Your task to perform on an android device: I forgot to read the LastPass email I received last month, therefore I'd want to look for it.
Image 0: 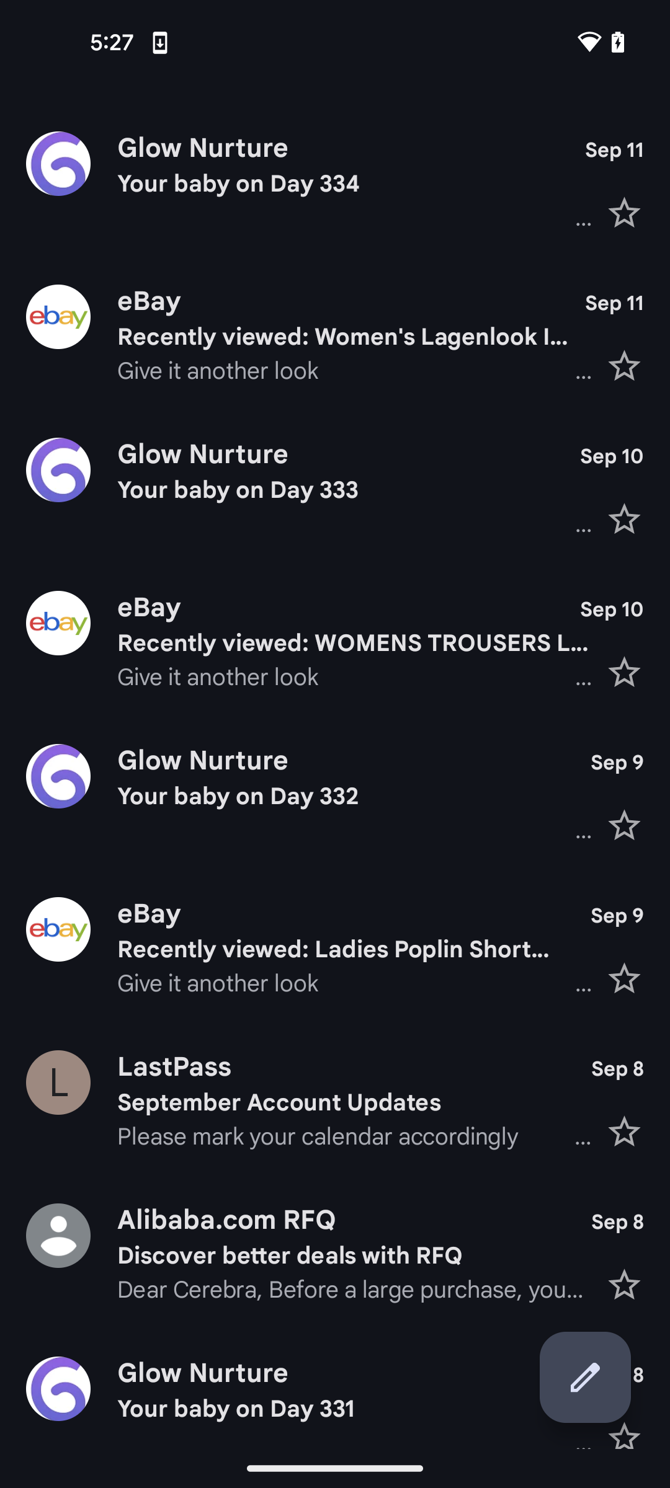
scroll up see search bar
Step 0: scroll up
Image 1: 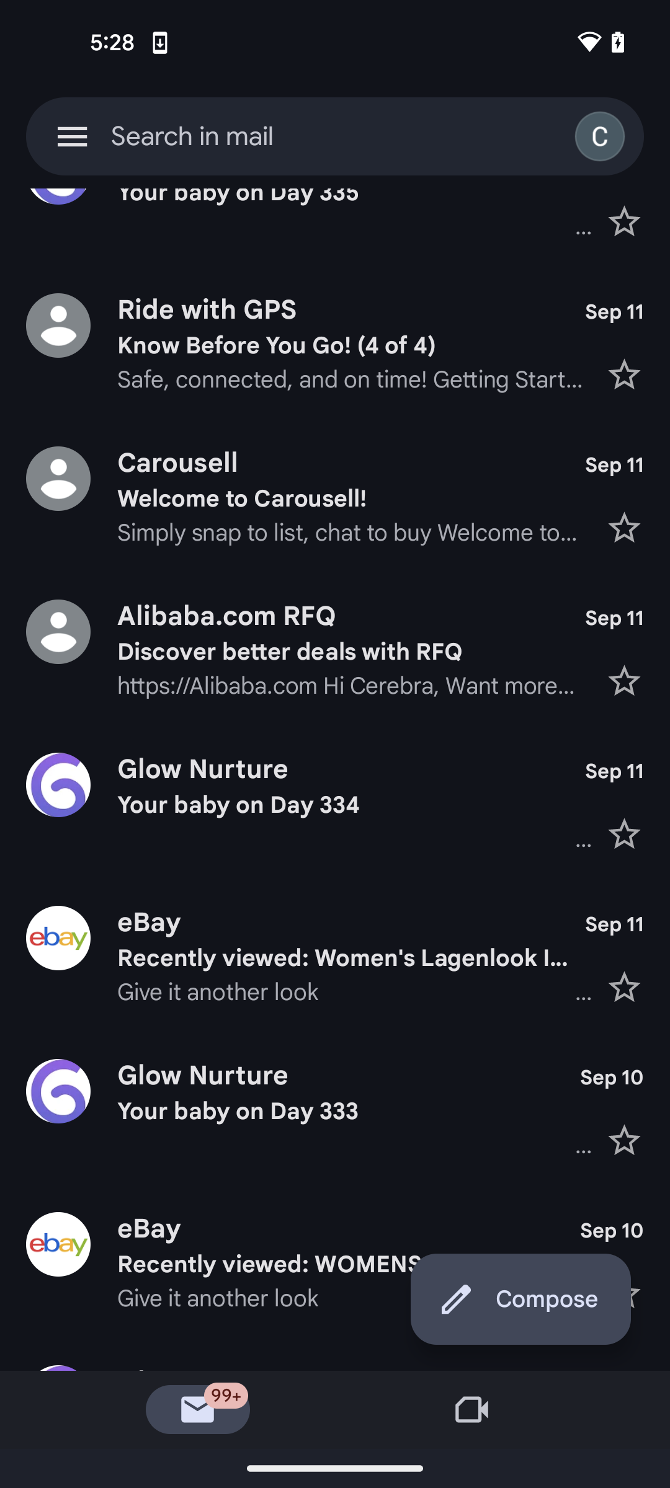
click on the search bar at the top of the screen
Step 1: click (335, 136)
Image 3: 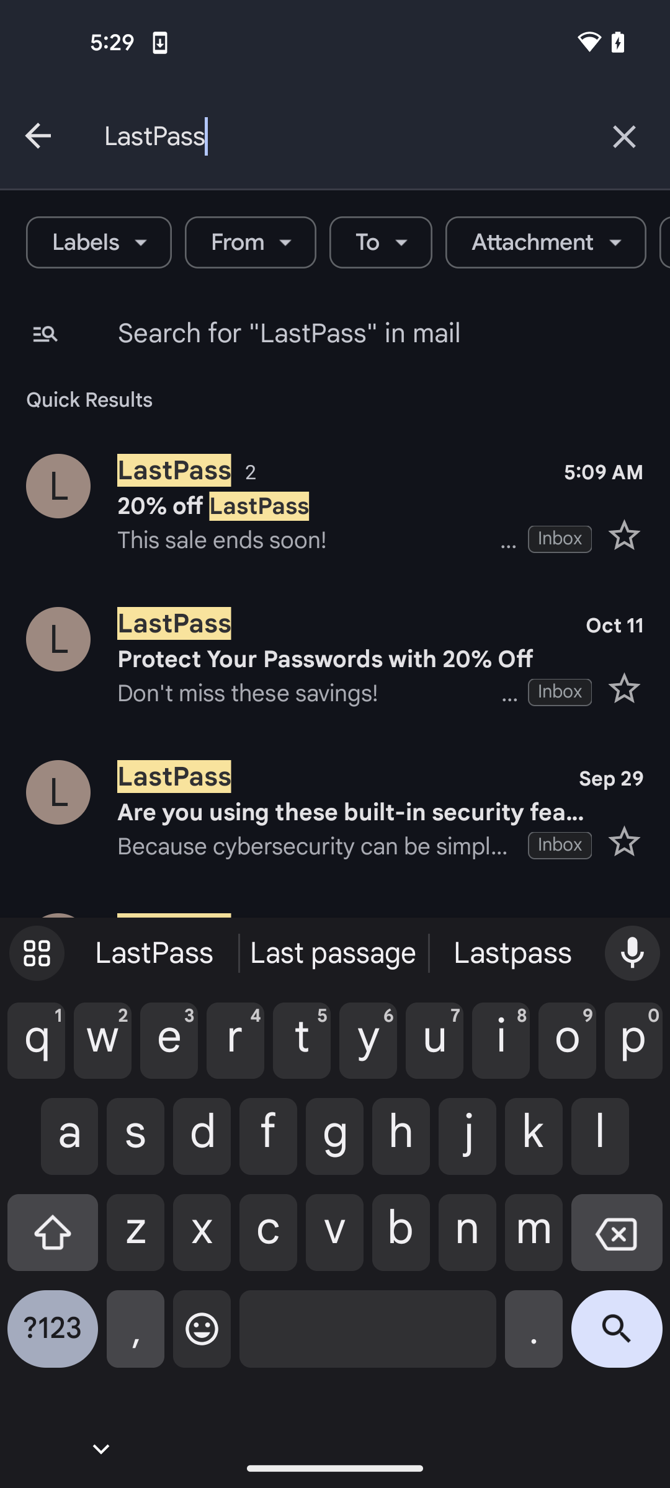
click on the first suggested mail
Step 3: click (334, 470)